Your task to perform on an android device: Open the Mango app and search  skirts for my birthday party 
Image 0: 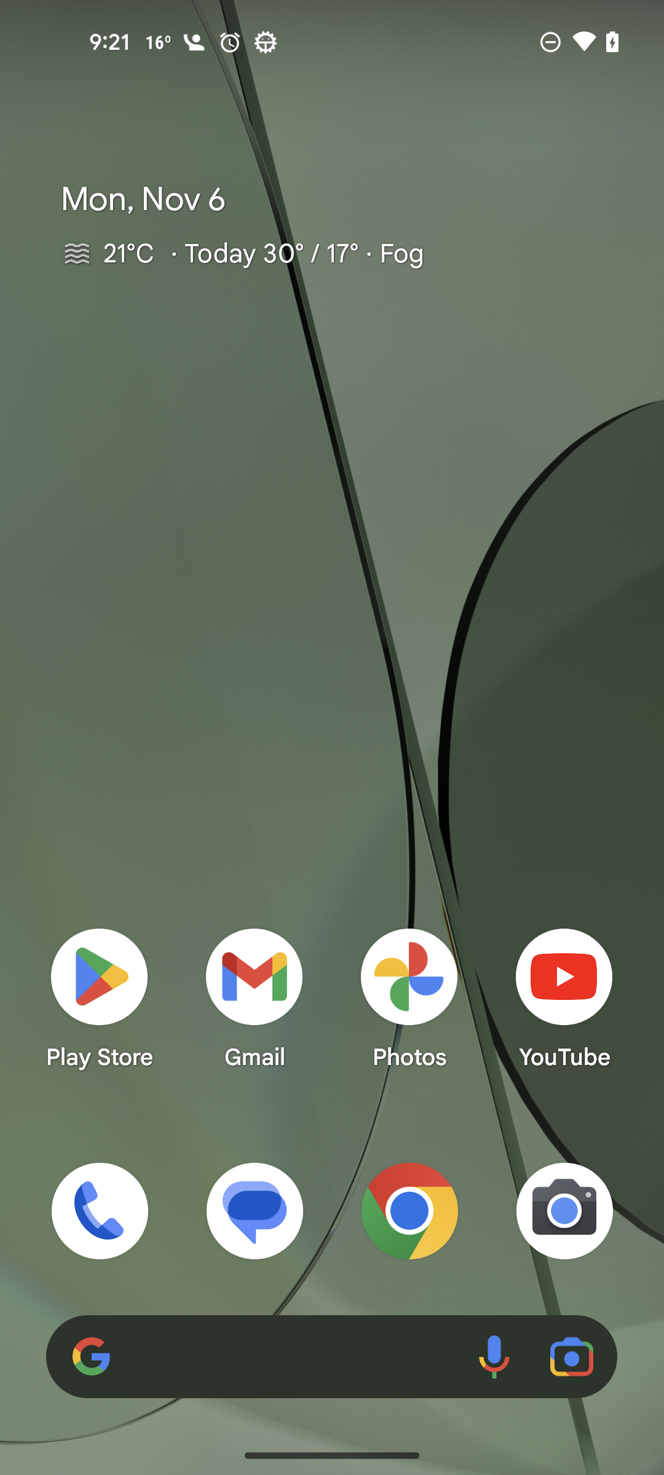
open the mango app
Step 0: open app "MANGO"
Image 1: 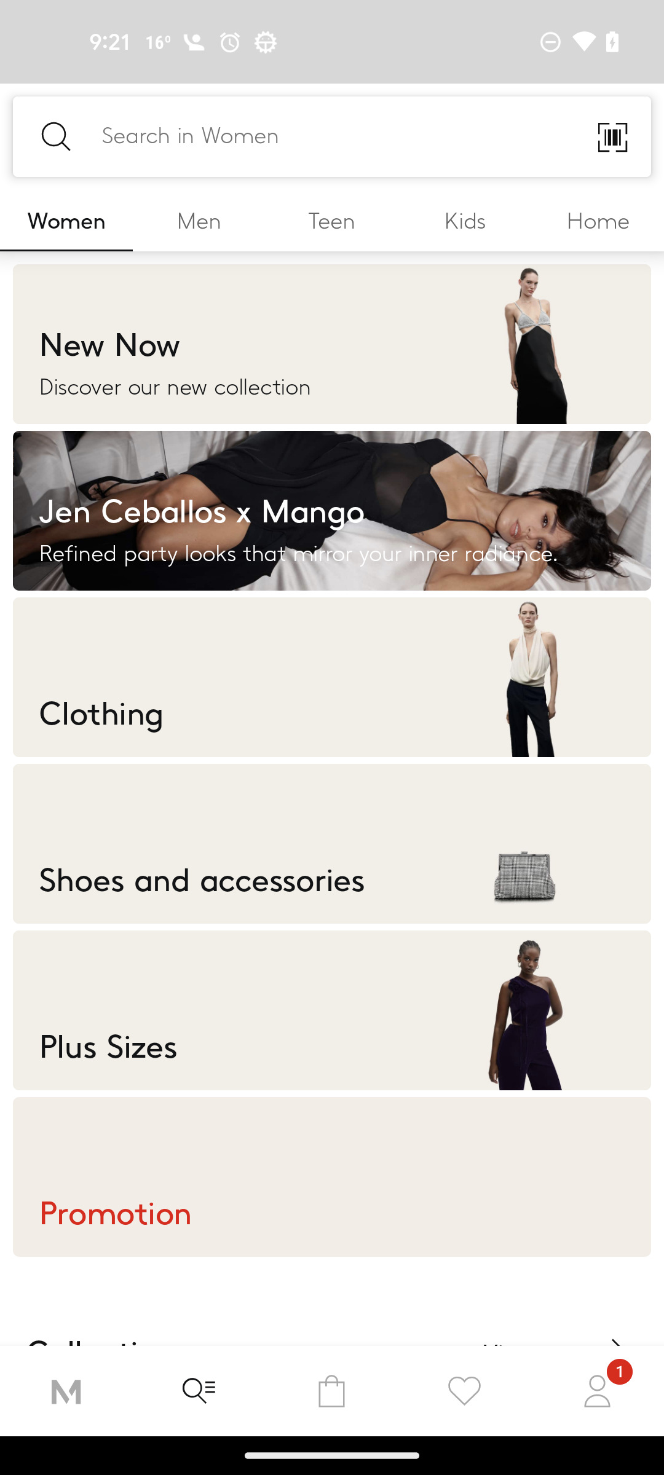
Click on the search icon 
Step 1: click (190, 135)
Image 2: 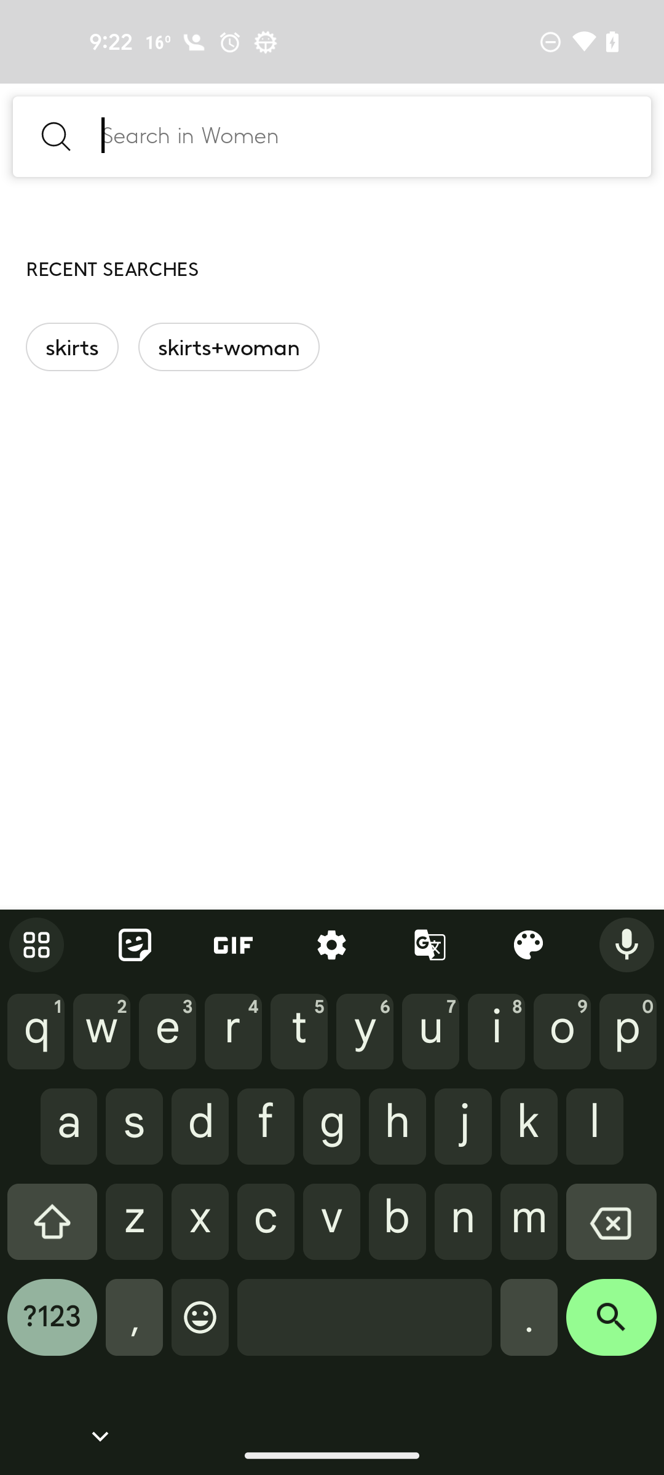
Enter a product as skirts
Step 2: type "skirts"
Image 3: 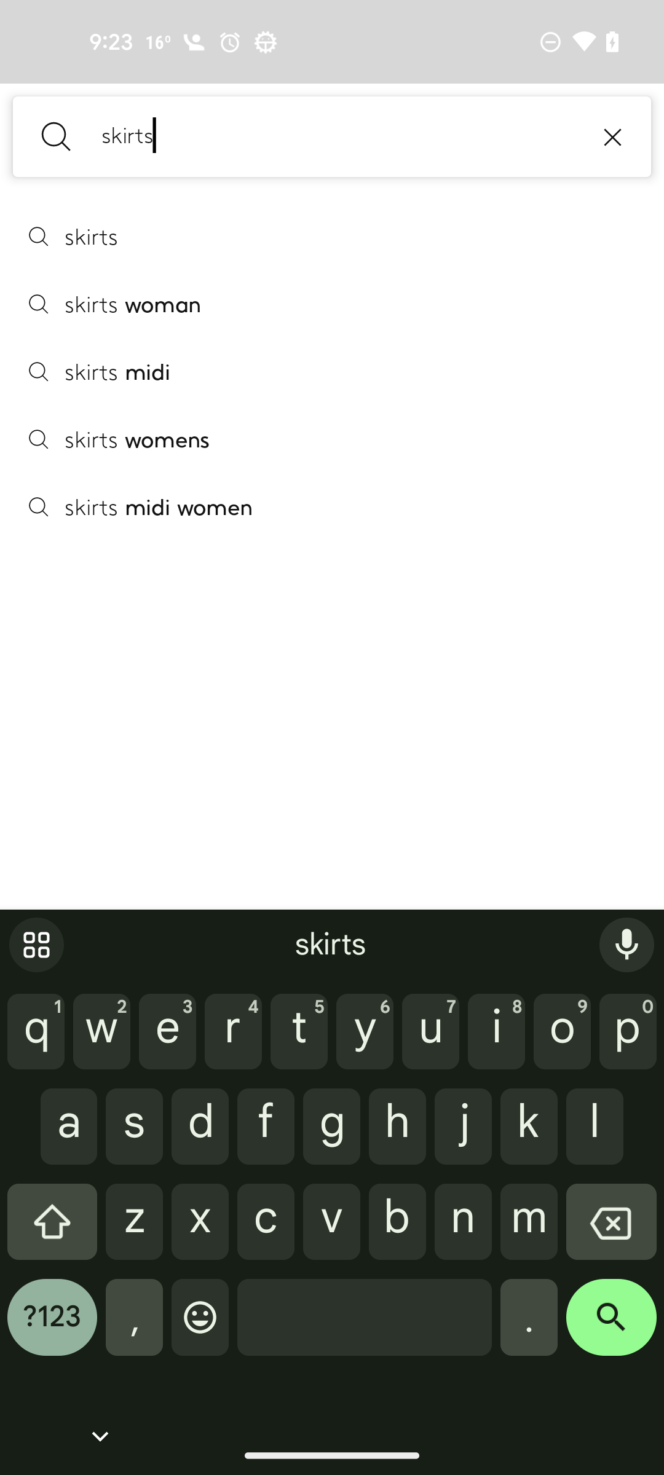
Click on the first result 
Step 3: click (91, 236)